Your task to perform on an android device: Compare the price of Vega straightener from different retailers in the Amazon app.
Image 0: 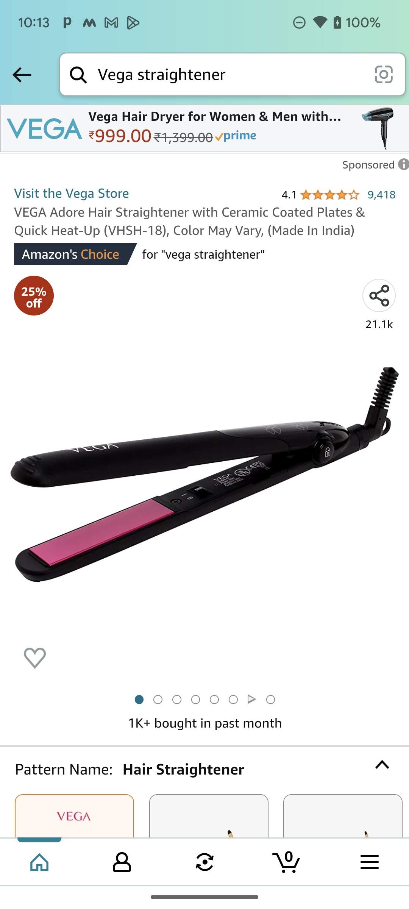
Scroll down to the option for "other sellers on Amazon."
Step 0: wait
Image 1: 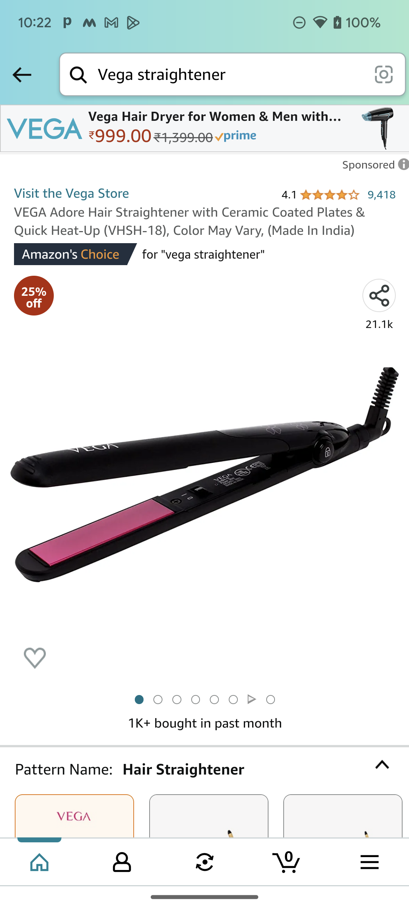
Scroll down to the option for "other sellers on Amazon."
Step 1: scroll down
Image 2: 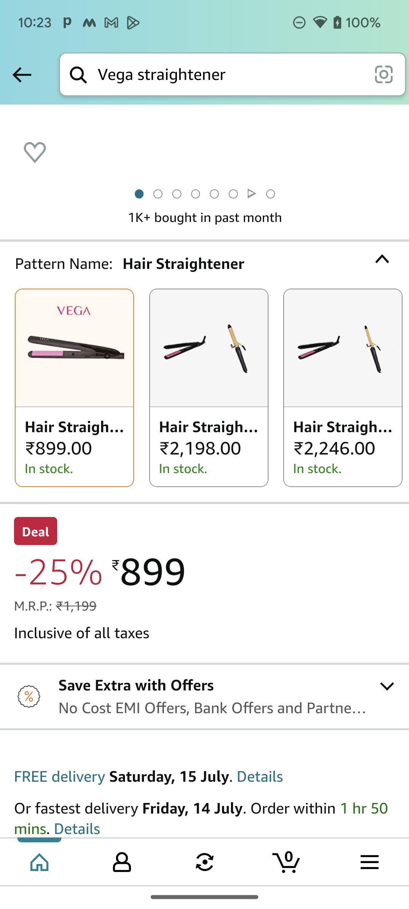
Scroll down to the option for "other sellers on Amazon."
Step 2: scroll down
Image 3: 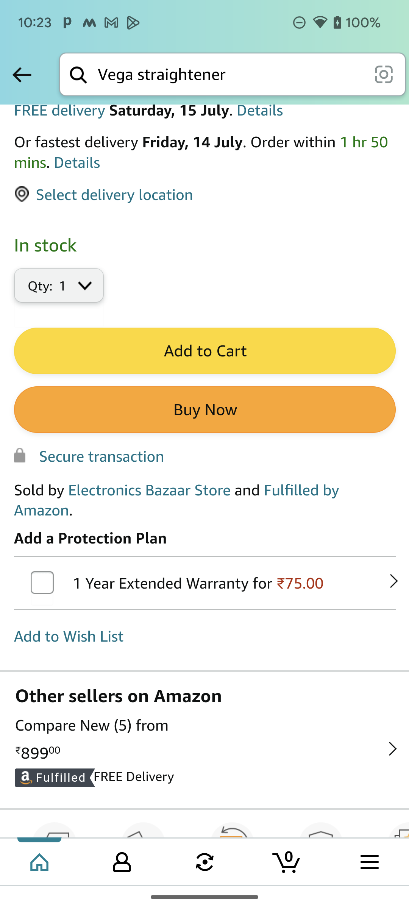
Click on the "other sellers on Amazon"
Step 3: click (204, 696)
Image 4: 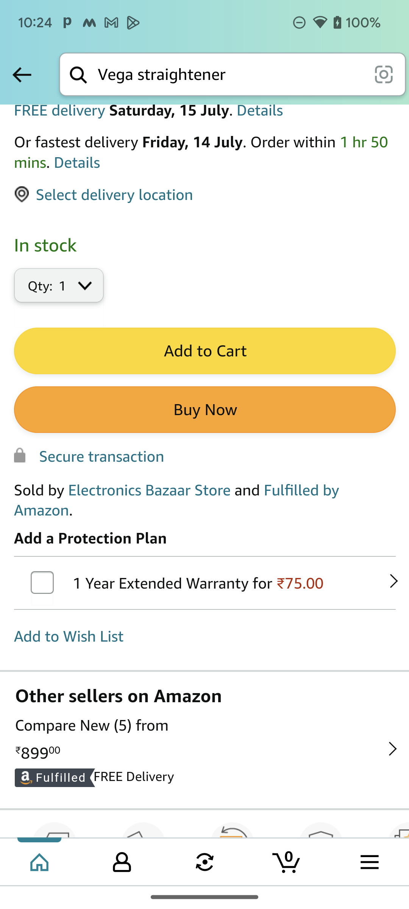
Click on the "other sellers on Amazon"
Step 4: click (192, 725)